Your task to perform on an android device: Share Hannah JY Moon's Rome vlog video with my friend Natalie Larson on the Gmail app at id-natalie.larson1998@gmail.com.
Image 0: 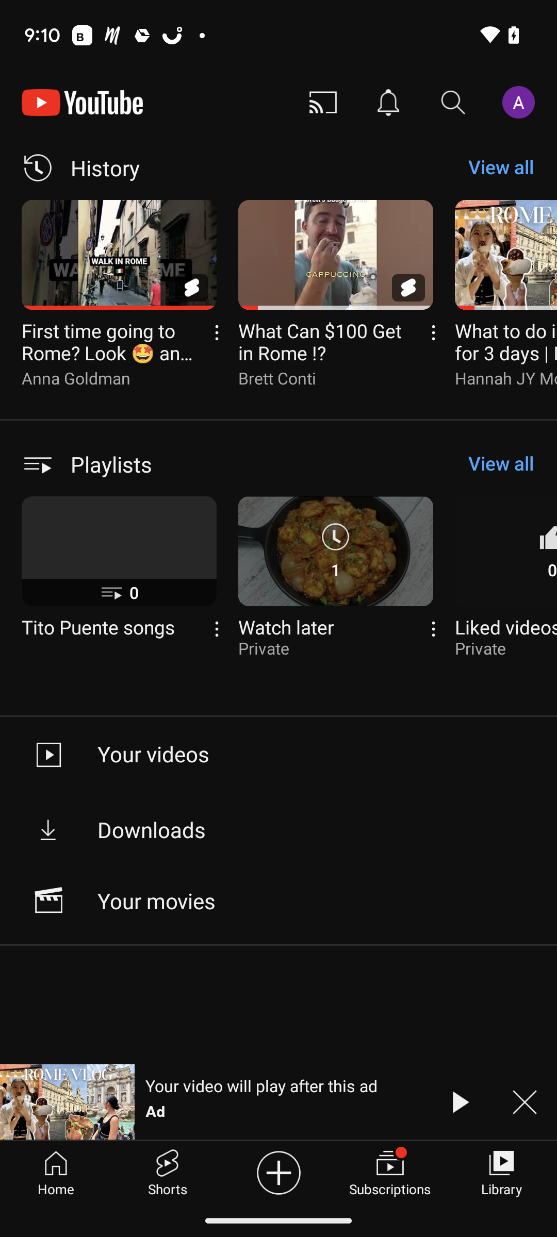
click on the video at the bottom.
Step 0: click (286, 1081)
Image 1: 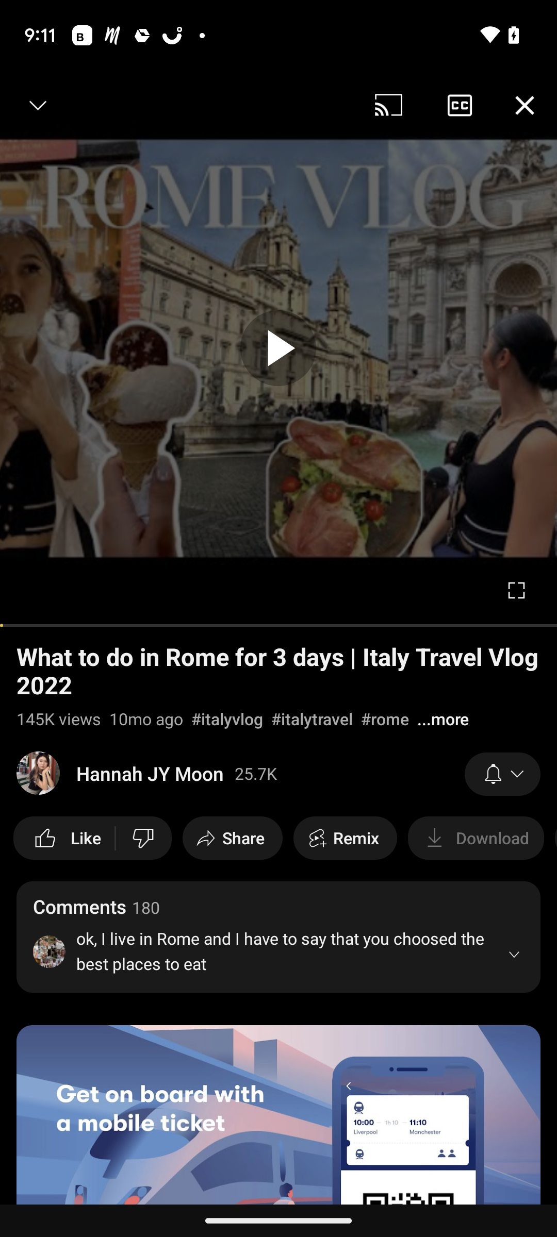
Click on the share tab.
Step 1: click (243, 838)
Image 2: 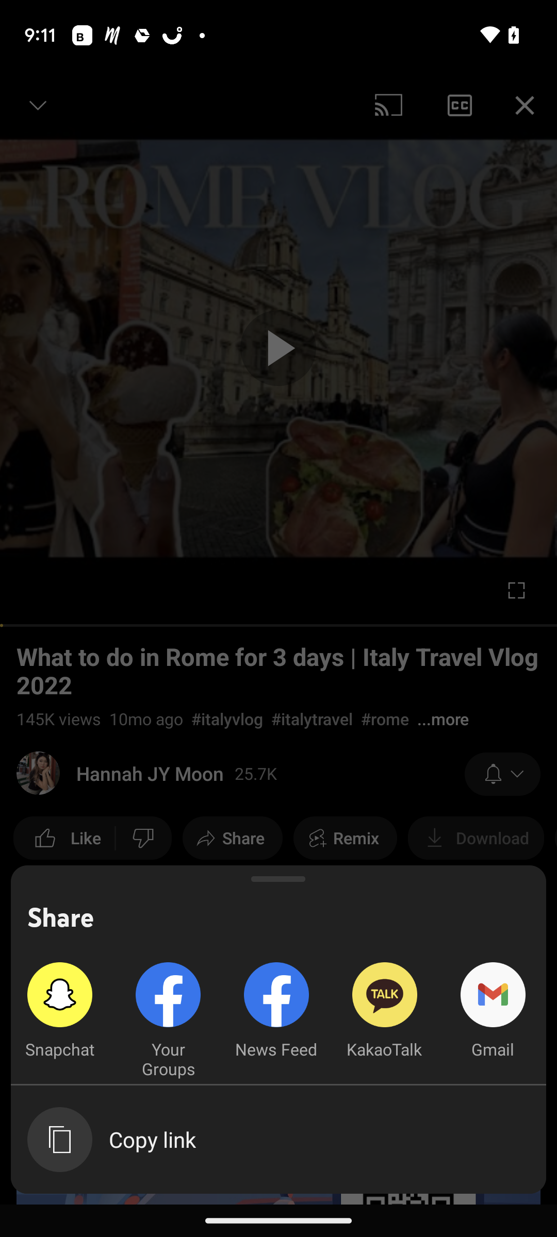
Click on the Gmail Tab at the bottom left.
Step 2: click (493, 1011)
Image 3: 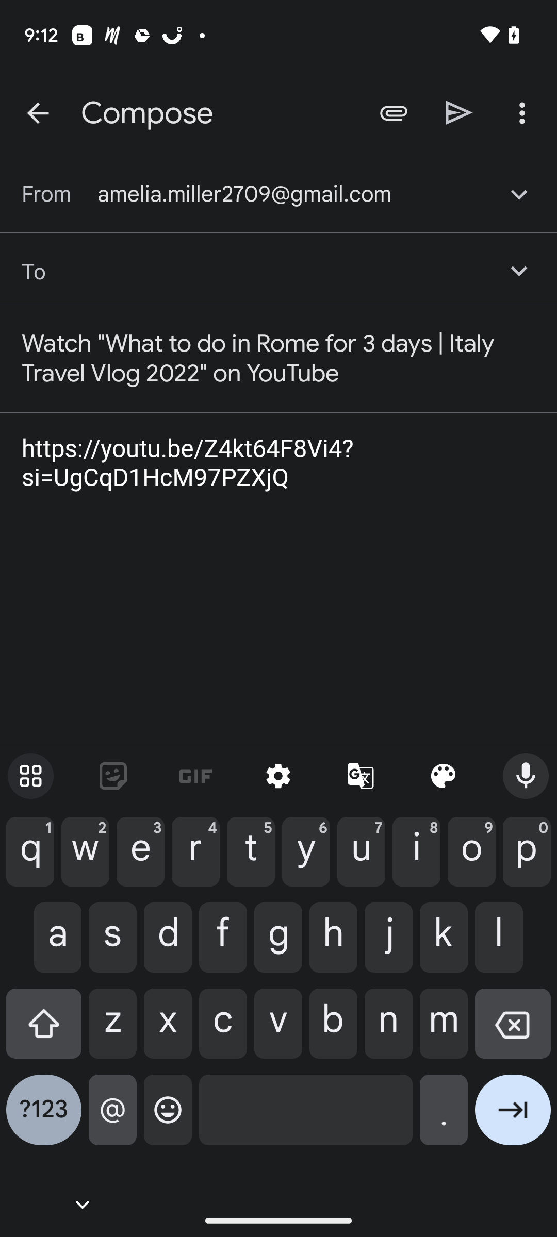
Type Gmail Id-natalie.larson1998@gmail.com
Step 3: type "natalie.larson1998@gmail.com"
Image 4: 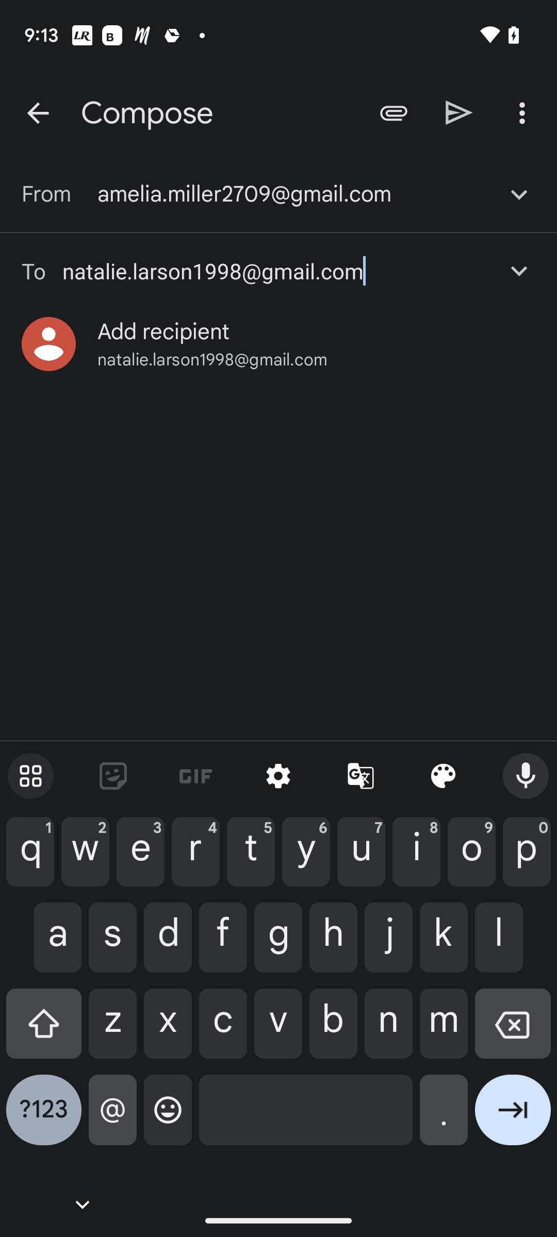
click on the Id.
Step 4: click (163, 331)
Image 5: 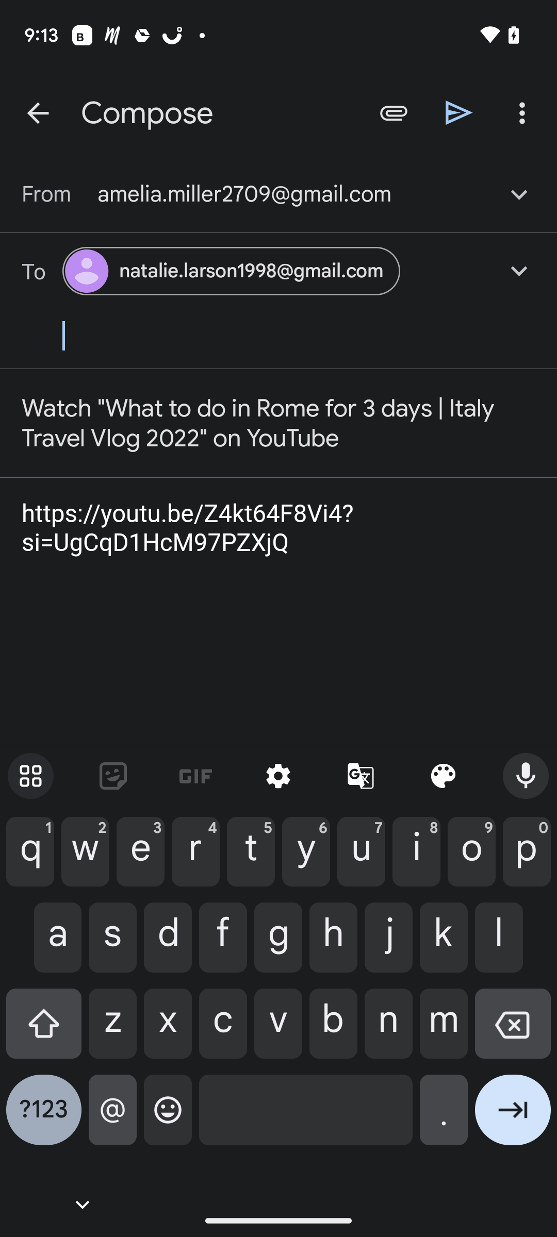
Click on the share icon on the left side of the three dots in the top right.
Step 5: click (459, 112)